Your task to perform on an android device: I want to open "The lord of the rings" so that I may look at some of the book's information on the BookMate app
Image 0: 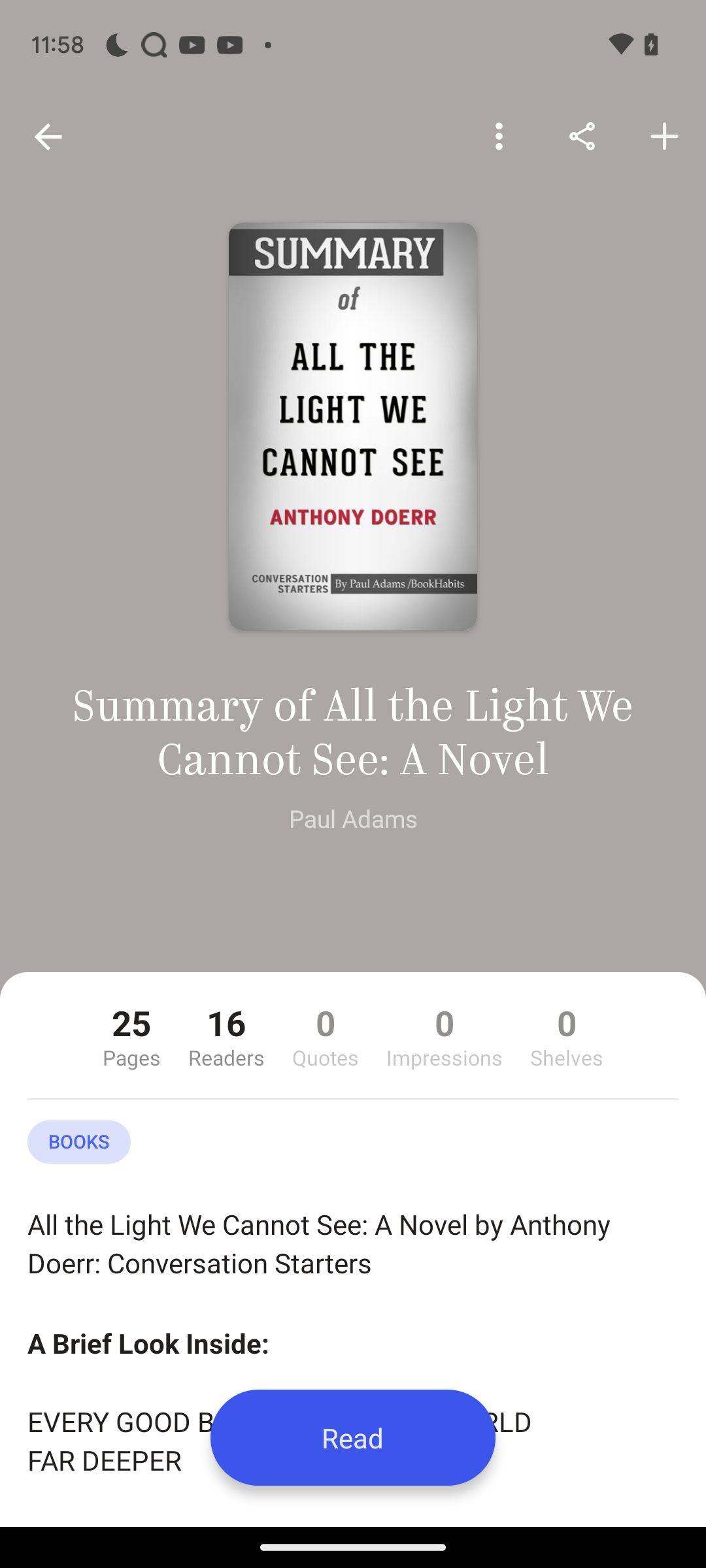
Go back to the previous screen
Step 0: press back button
Image 1: 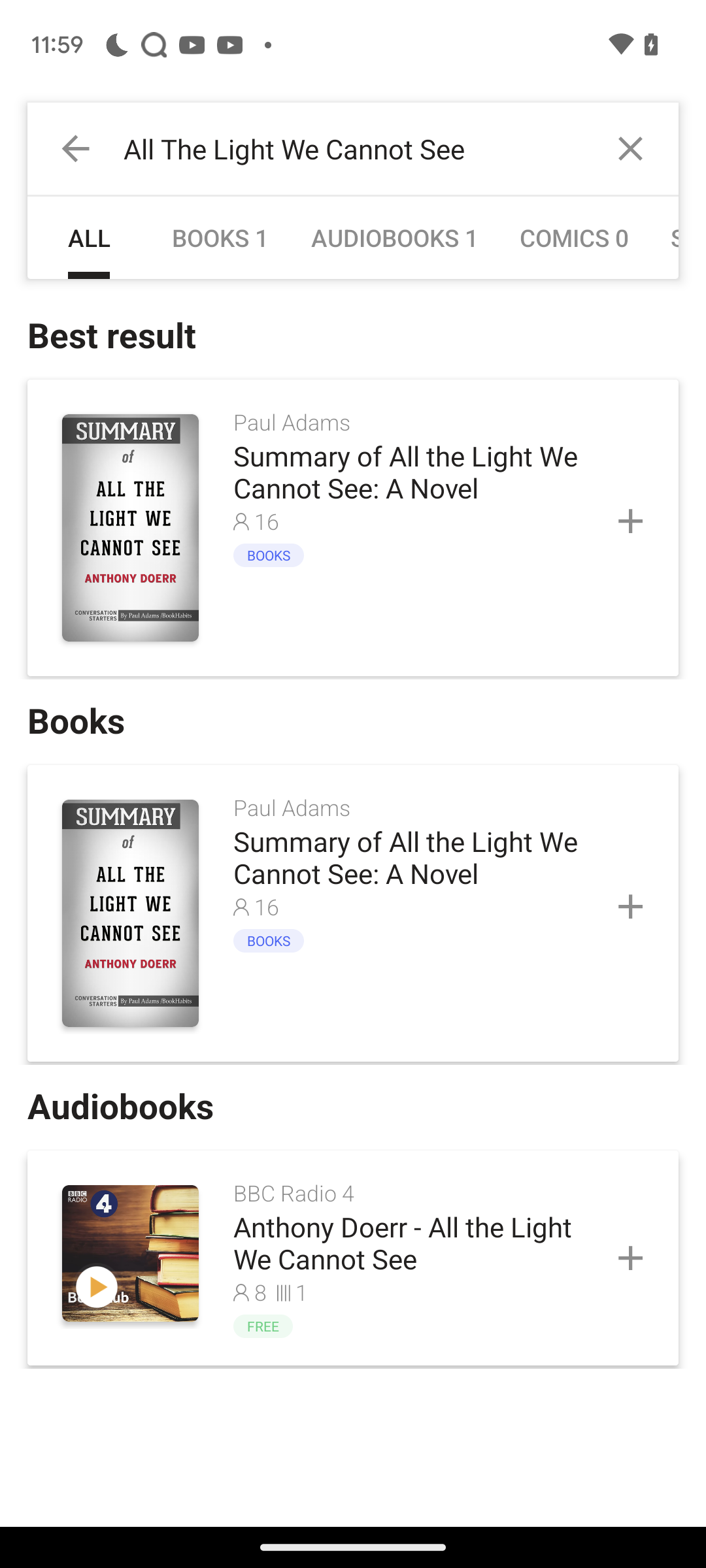
Click on the search textbox
Step 1: click (352, 148)
Image 2: 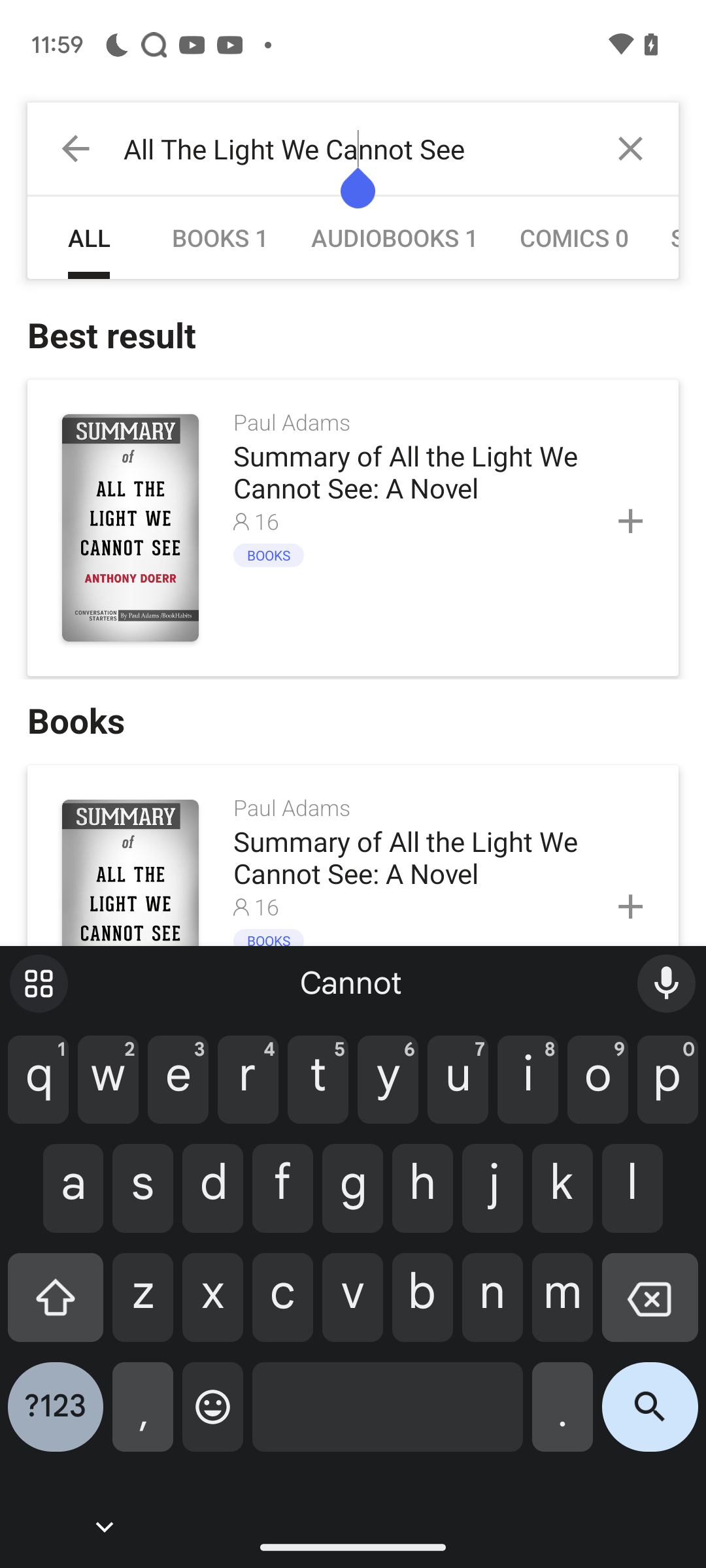
Click on the cross icon 
Step 2: click (643, 148)
Image 3: 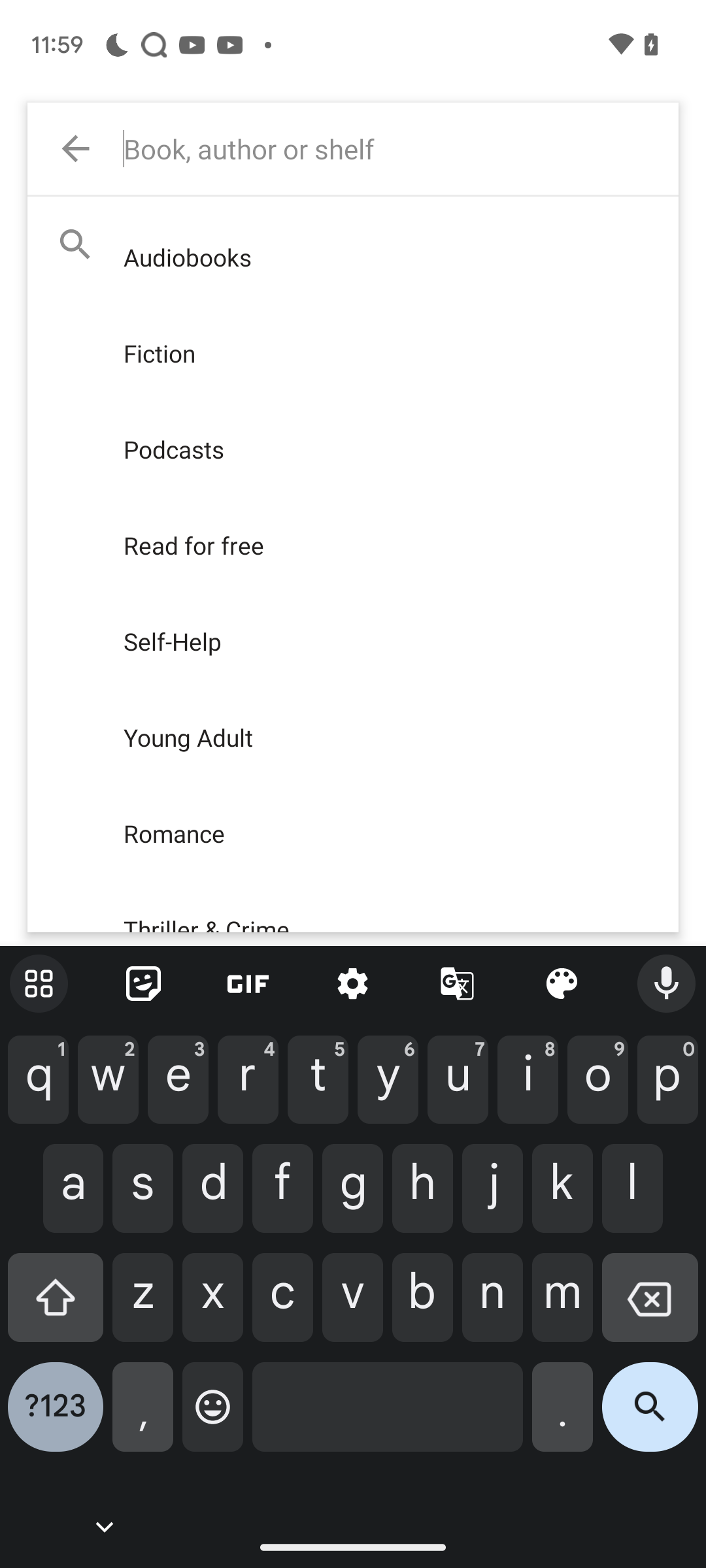
Enter The lord of the rings
Step 3: type "The lord of the rings"
Image 4: 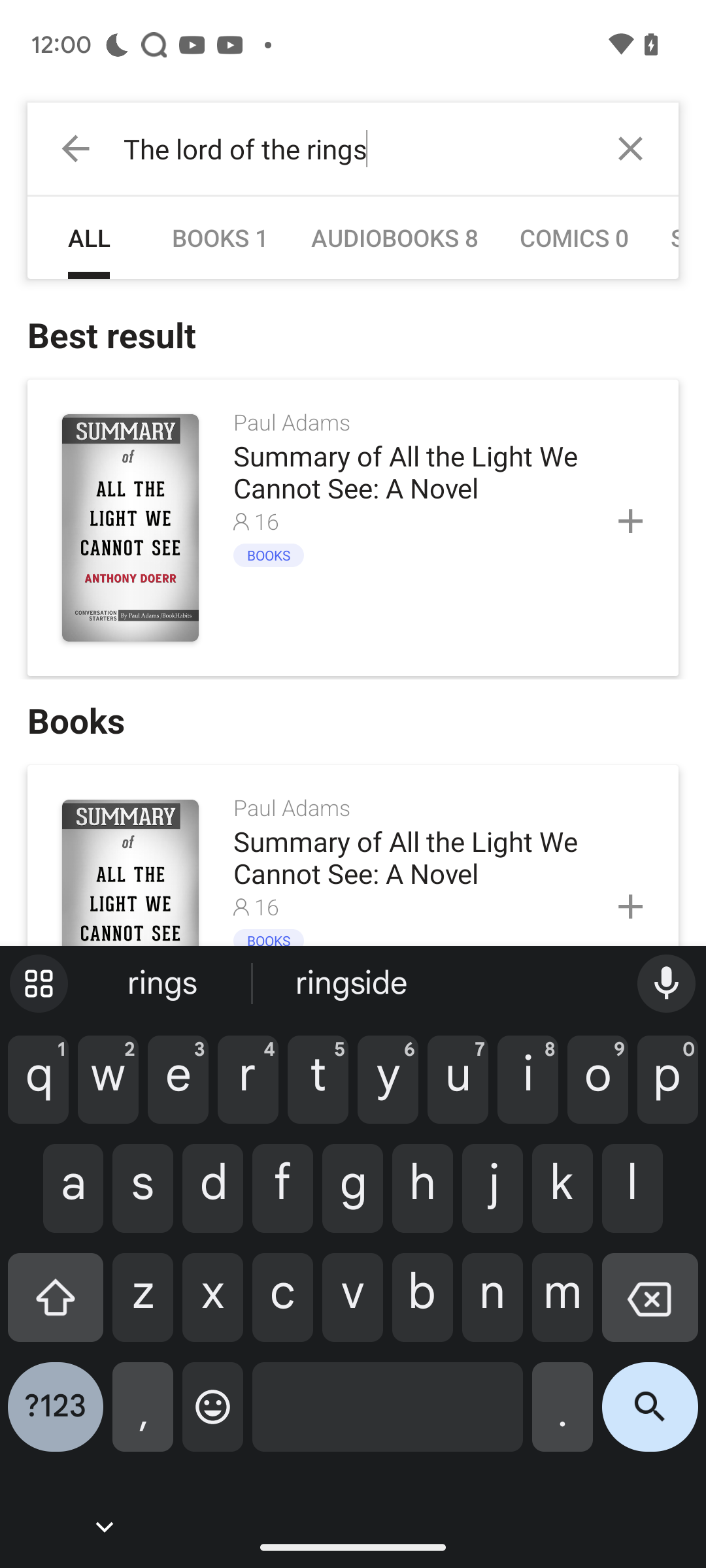
Enter The lord of the rings
Step 4: wait
Image 5: 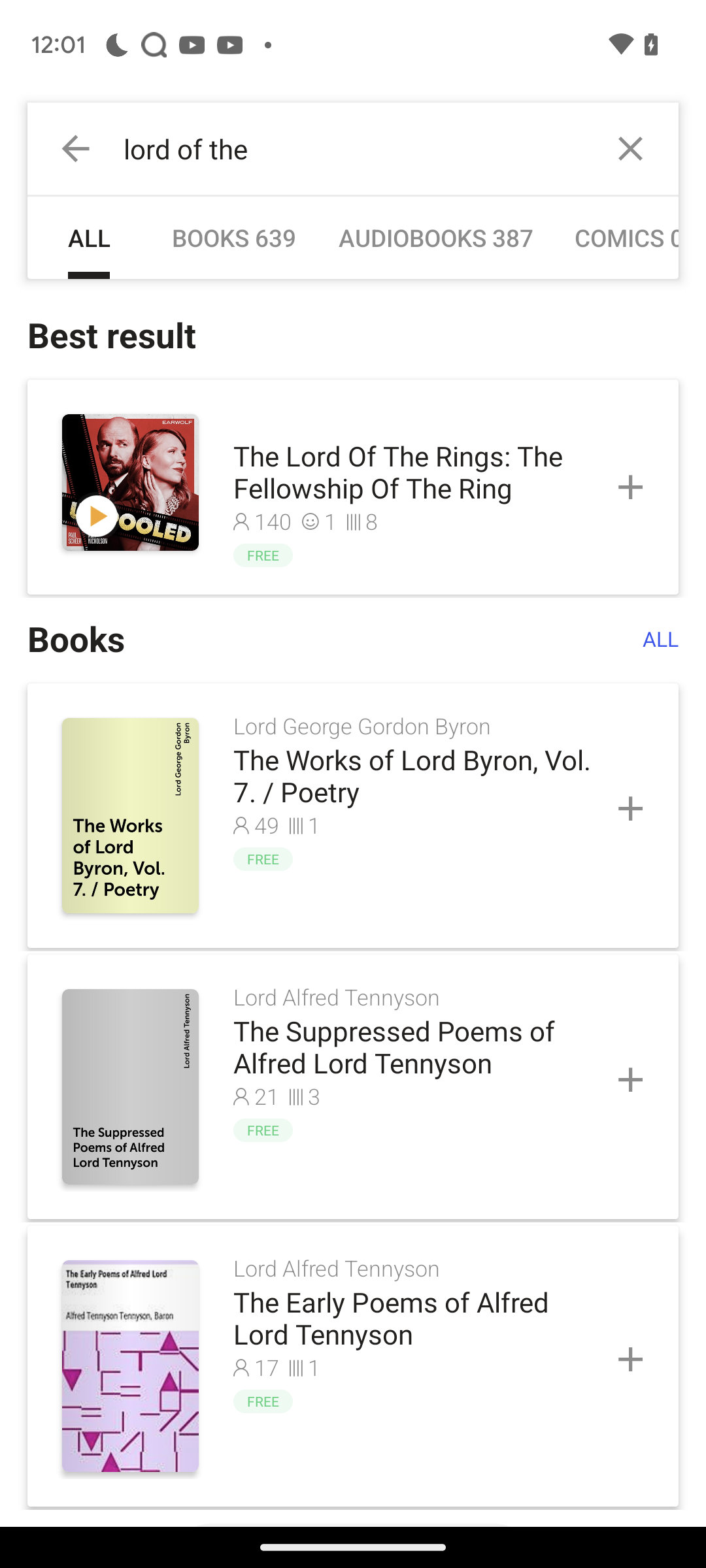
Click on the first result
Step 5: click (130, 482)